Your task to perform on an android device: Open the Powerpoint app and add the Second photo from the gallery to the slide 2 of the PowerPoint presentation .
Image 0: 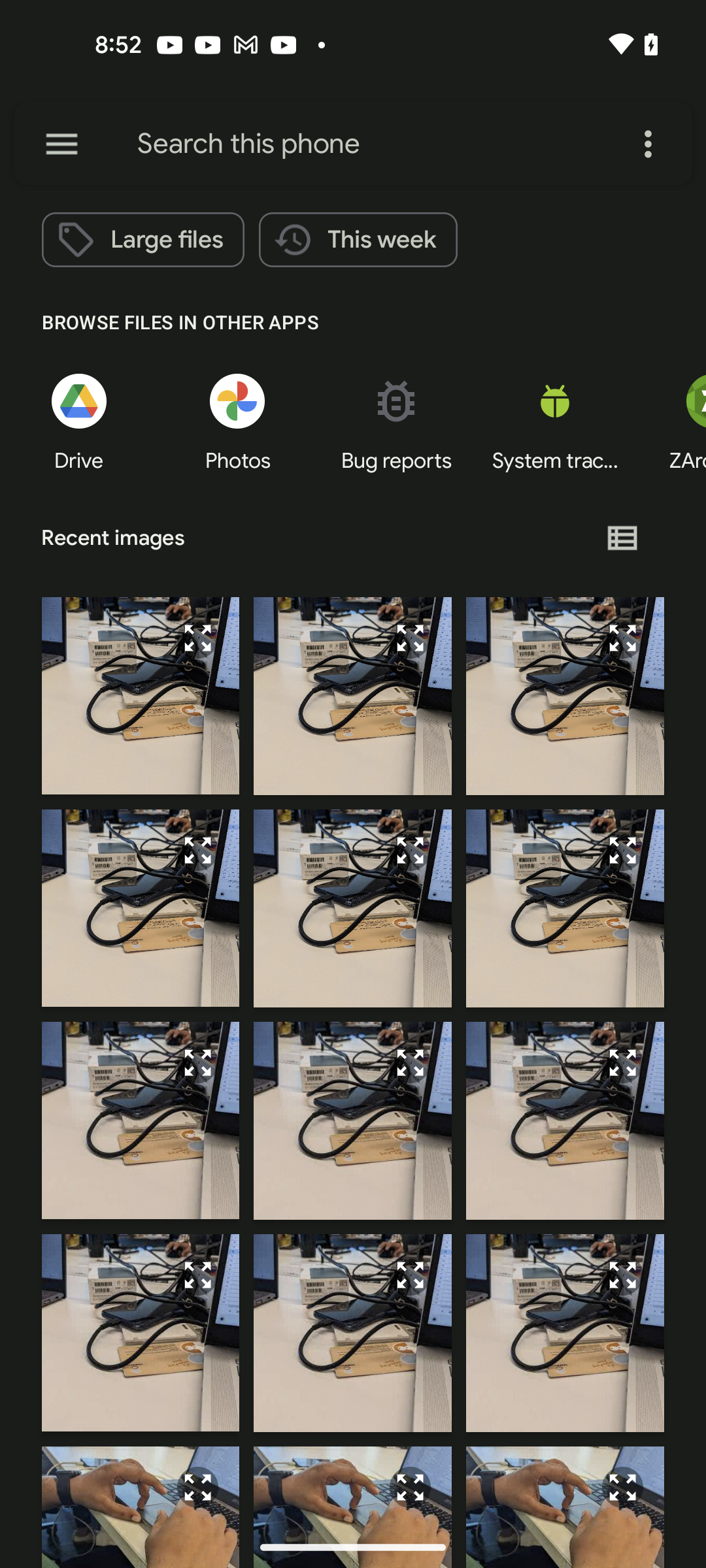
Open the PowerPoint app
Step 0: open app "PowerPoint"
Image 1: 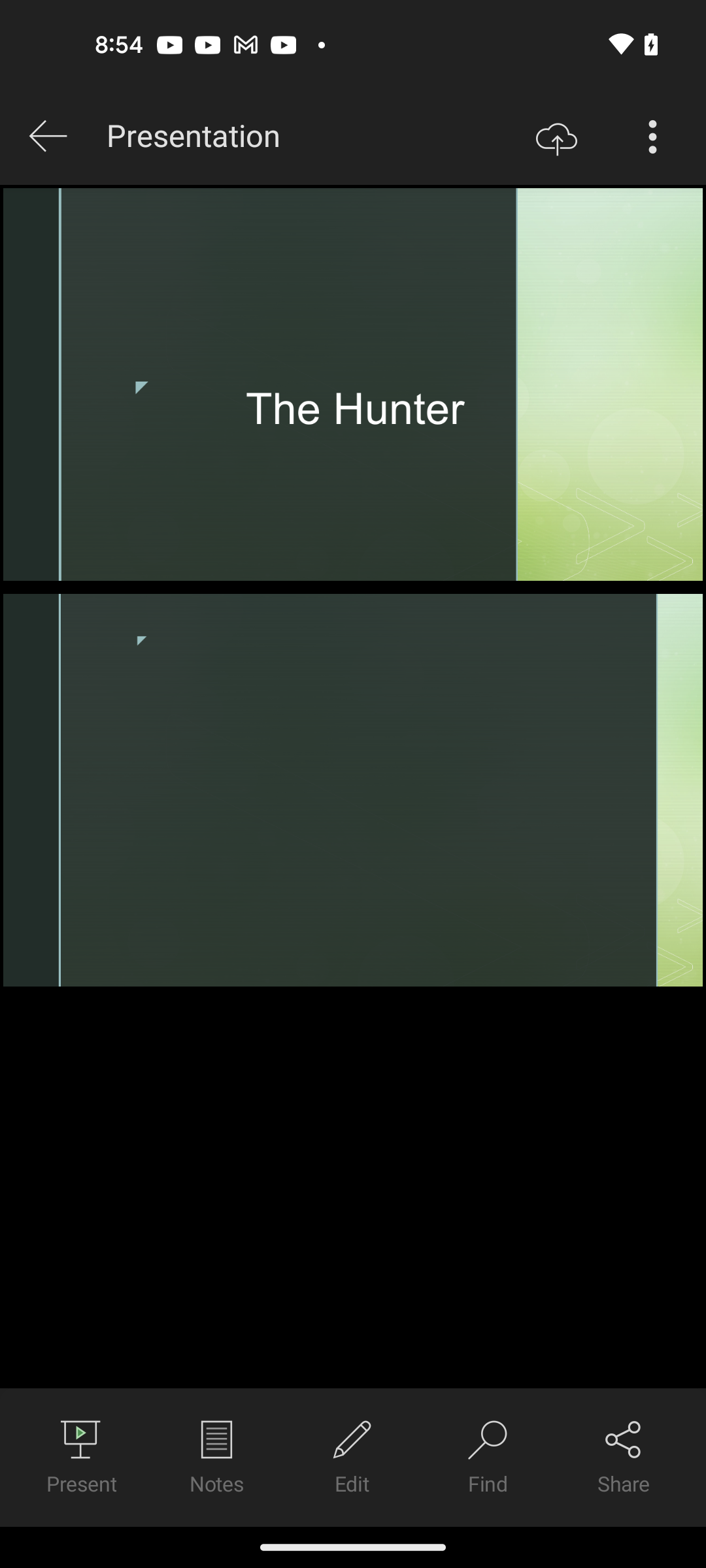
Click on the second slide of the opened presentation
Step 1: click (353, 790)
Image 2: 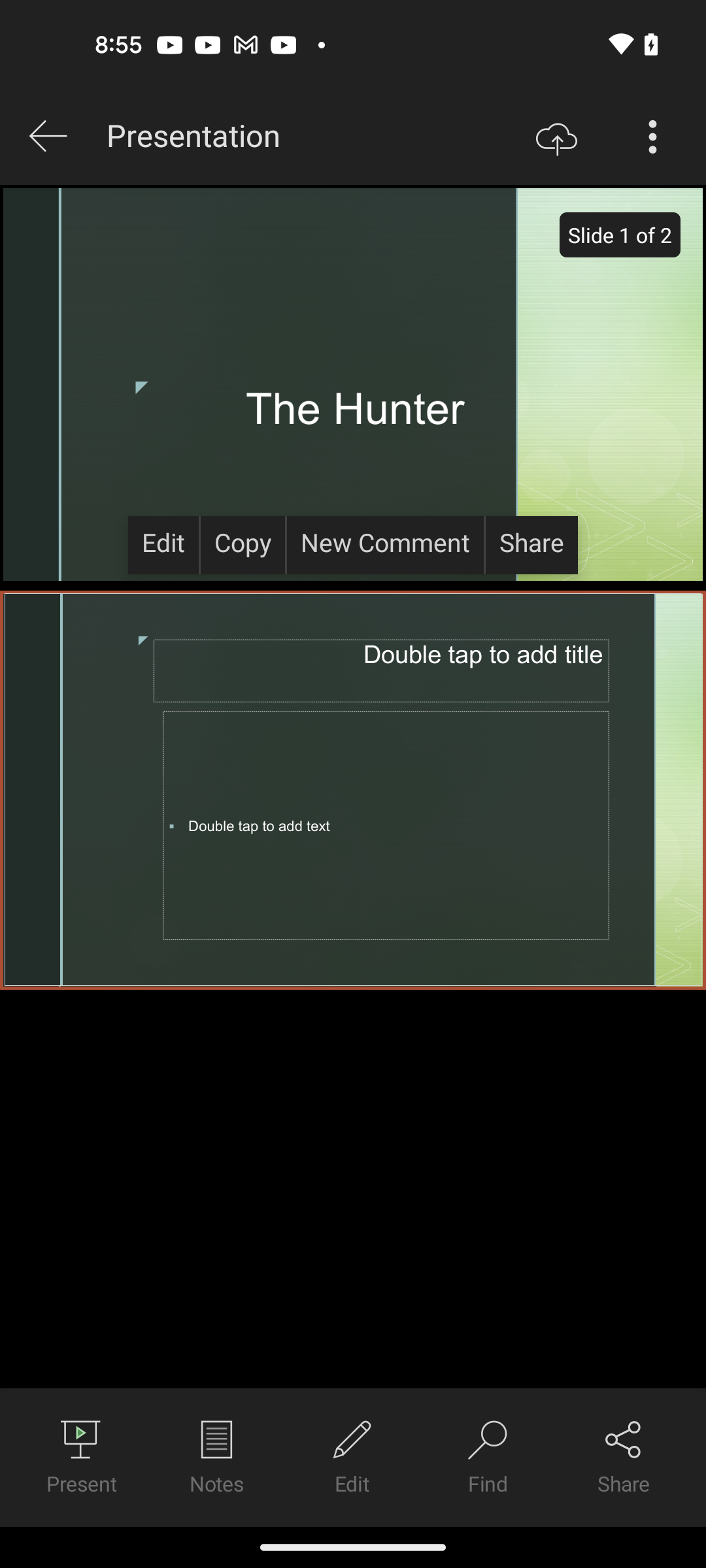
Click on the Edit button
Step 2: click (352, 1457)
Image 3: 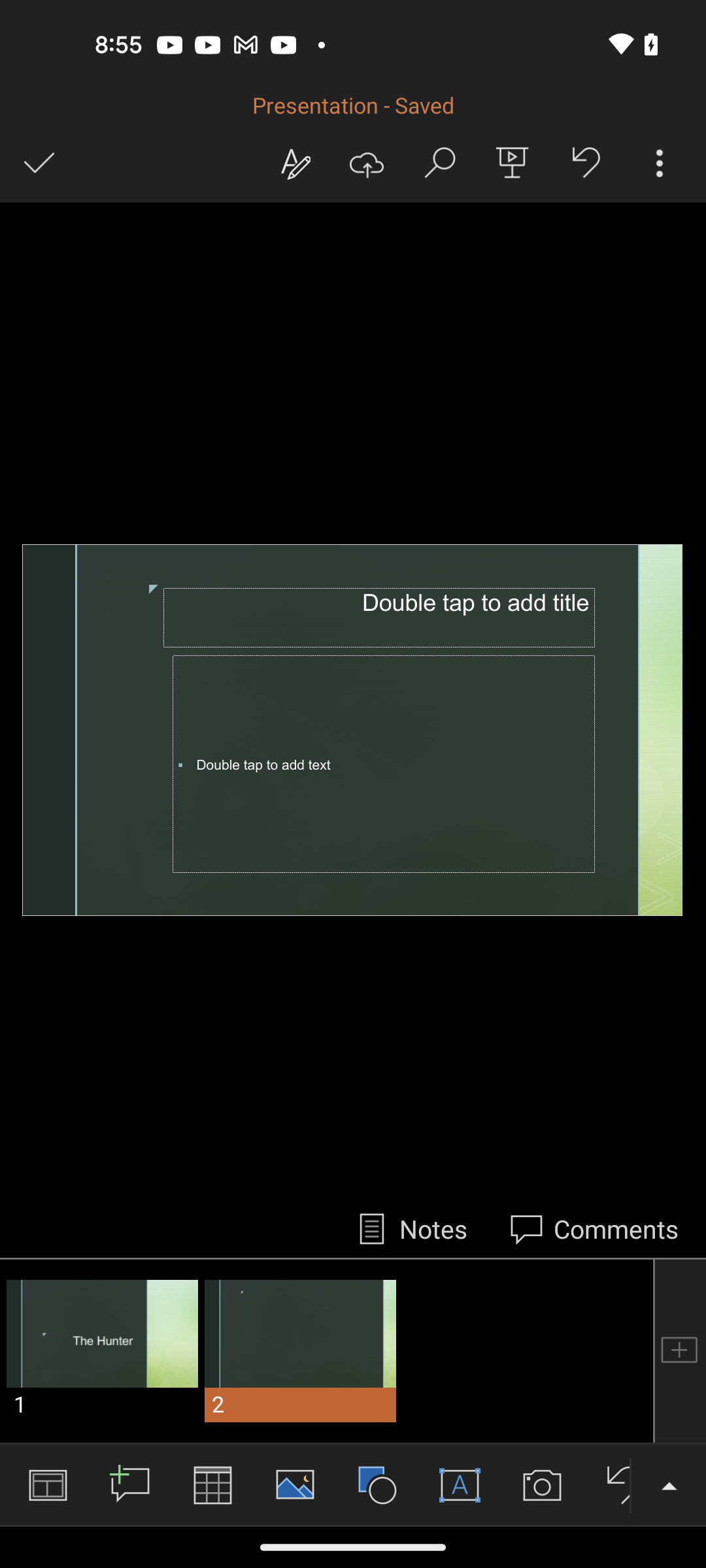
Select the photo symbol from the edit otion
Step 3: click (295, 1484)
Image 4: 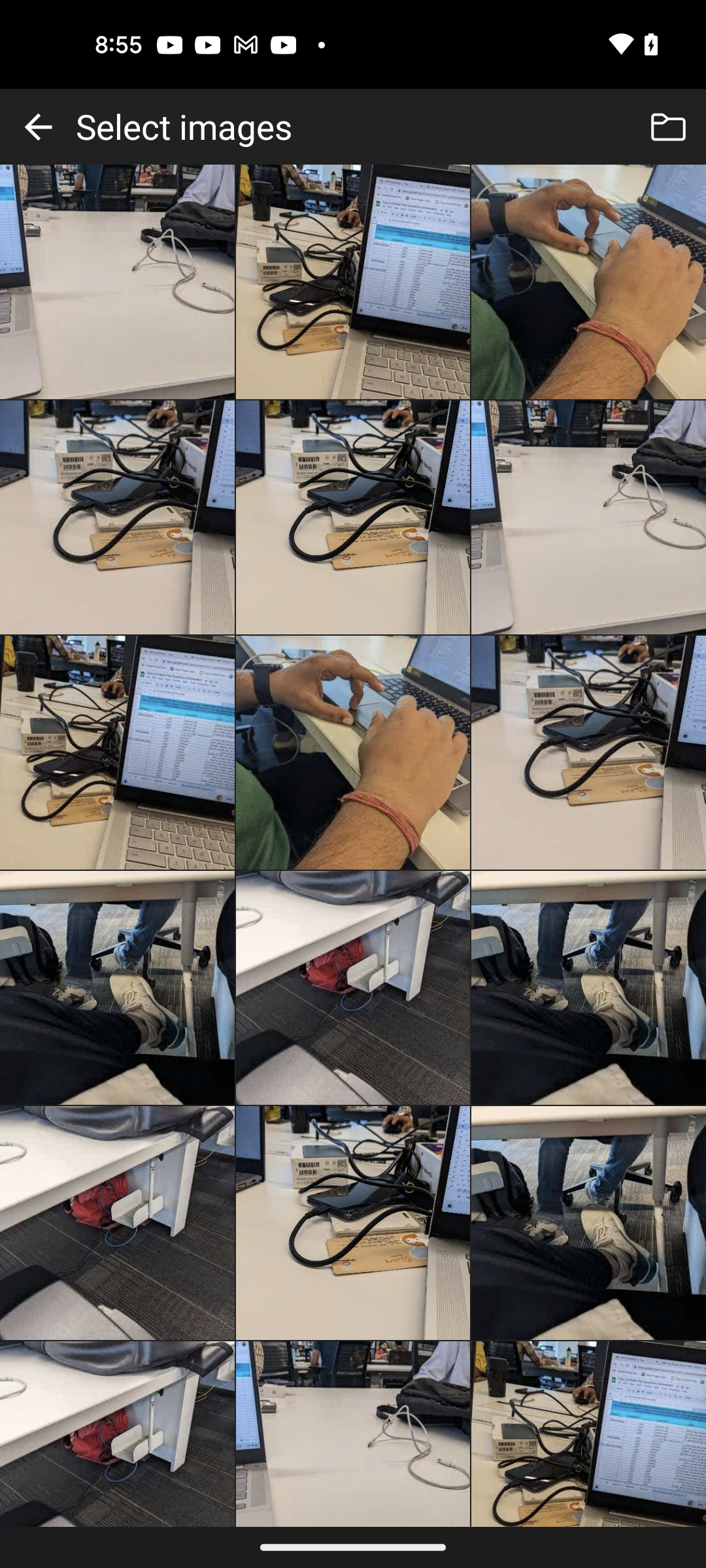
Choose the second image 
Step 4: click (353, 282)